Your task to perform on an android device: Launch the Bigbasket app, search for Real coconut water, and add one liter of it to your shopping cart.
Image 0: 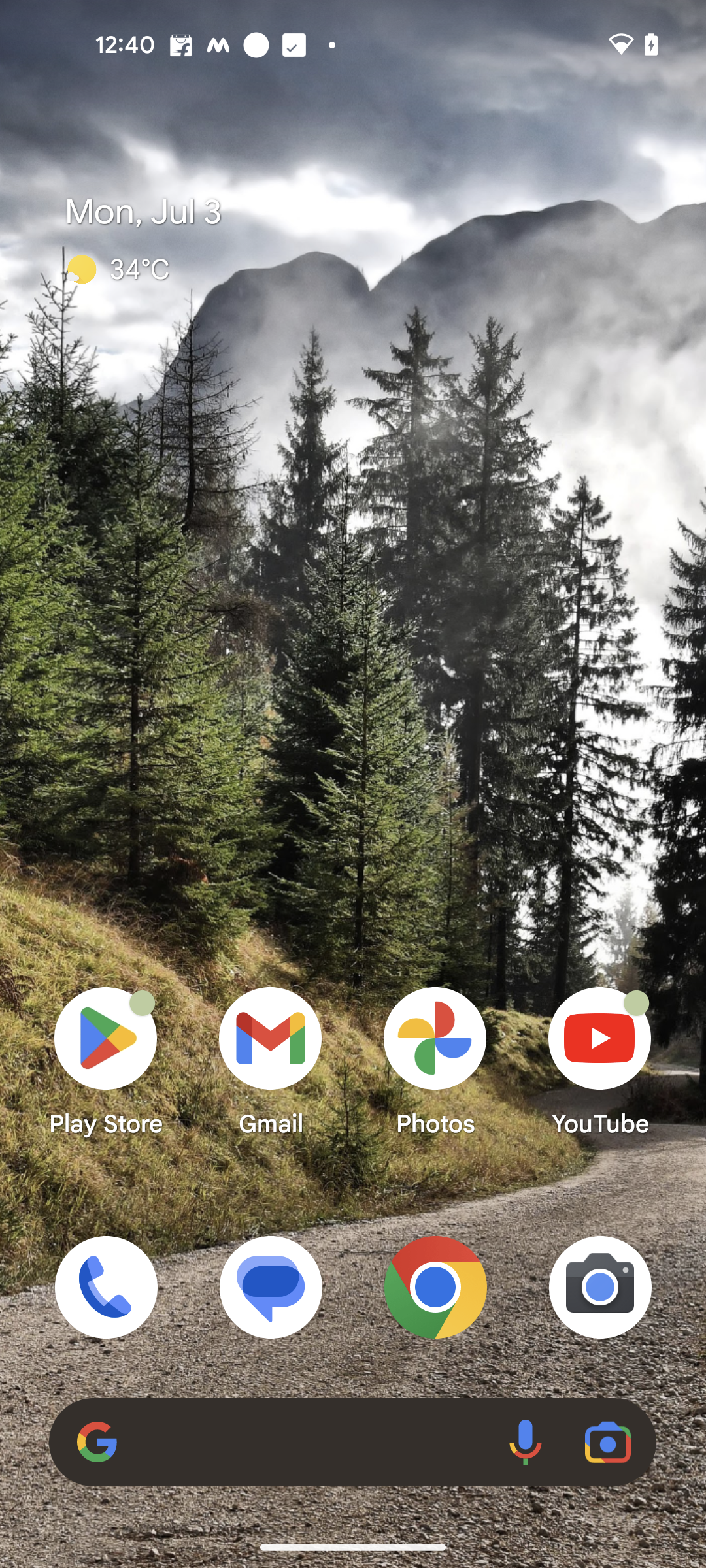
open the bigbasket app.
Step 0: open app "bigbasket"
Image 1: 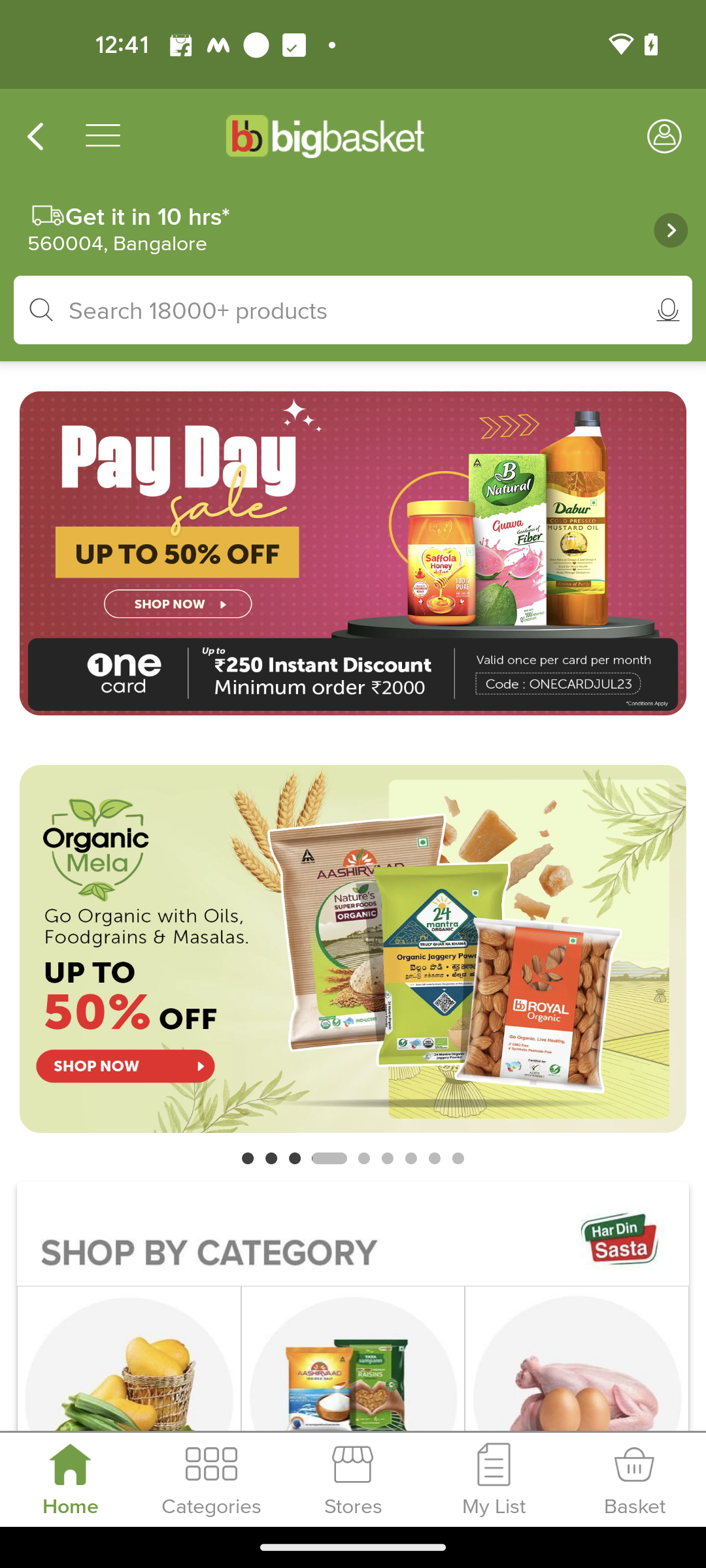
Click on the search bar.
Step 1: click (352, 310)
Image 2: 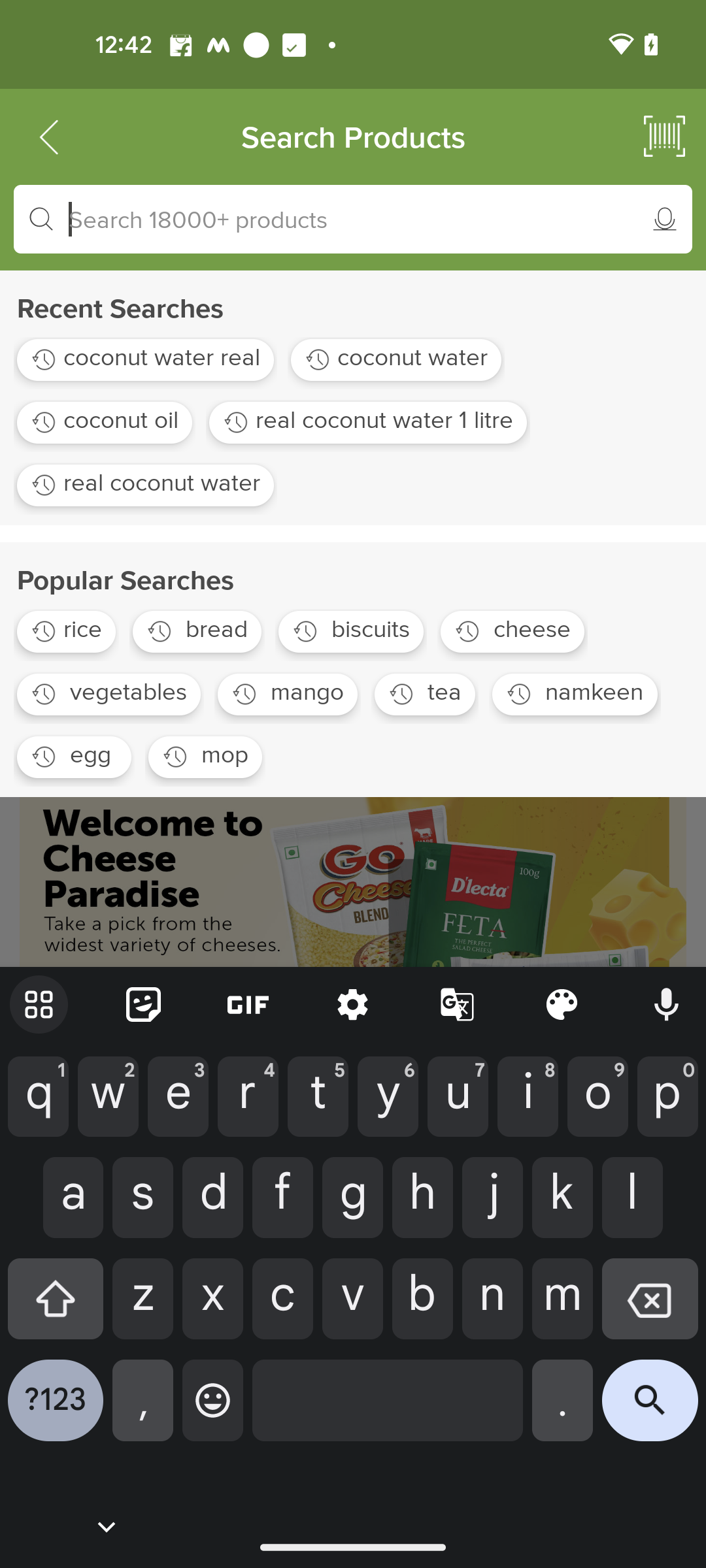
Type Real coconut water in the search bar.
Step 2: type "real coconut water"
Image 3: 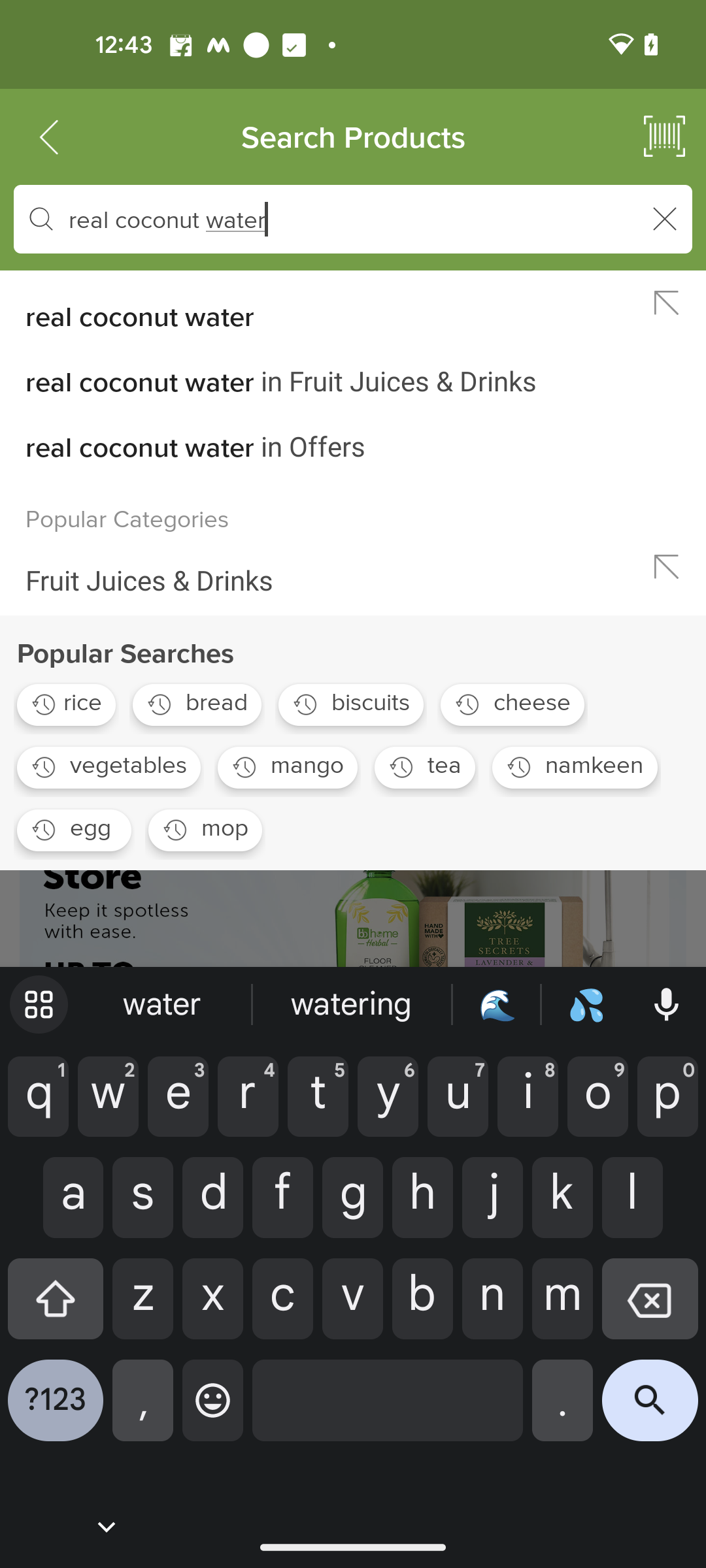
Select real coconut water from the suggestions.
Step 3: click (317, 303)
Image 4: 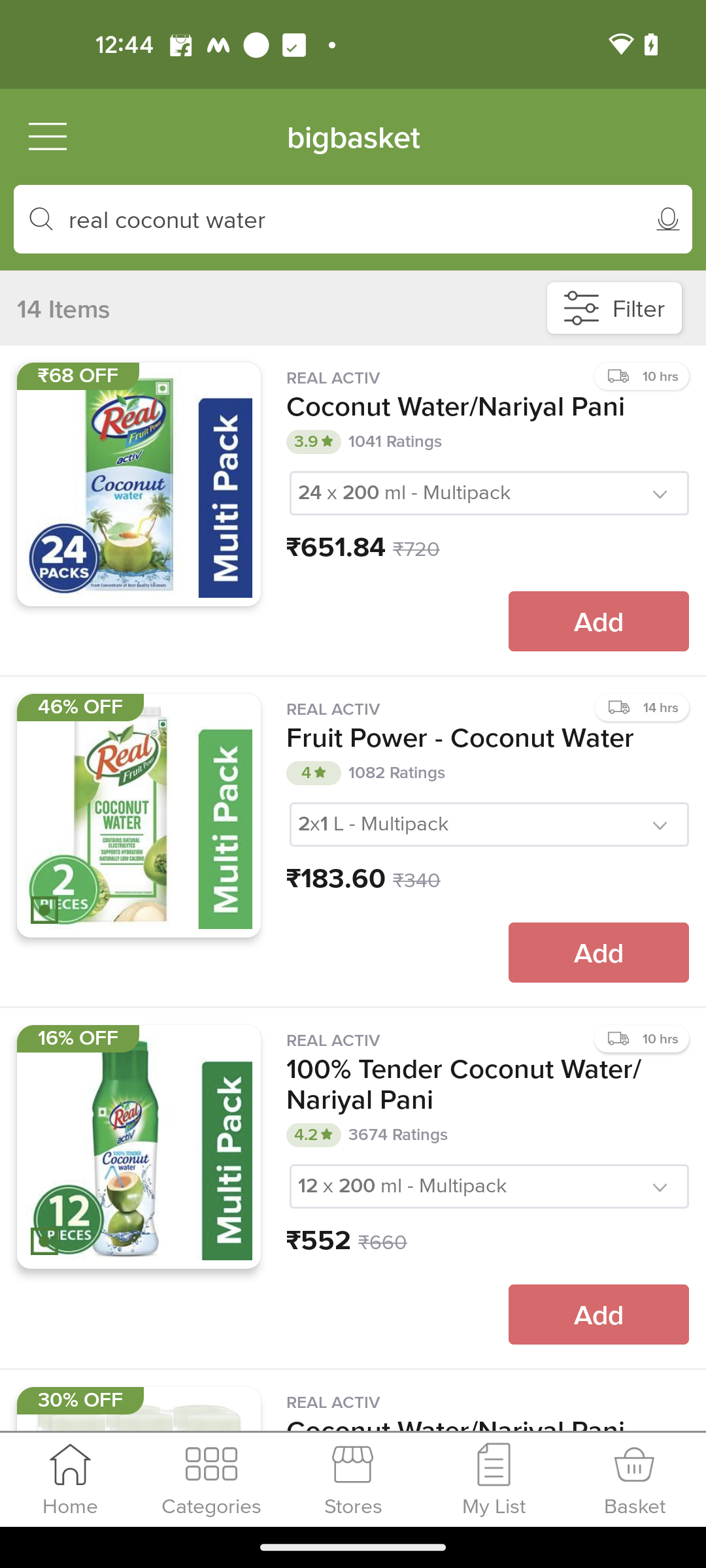
Click on the quantity selection button of the second product from the search result.
Step 4: click (489, 825)
Image 5: 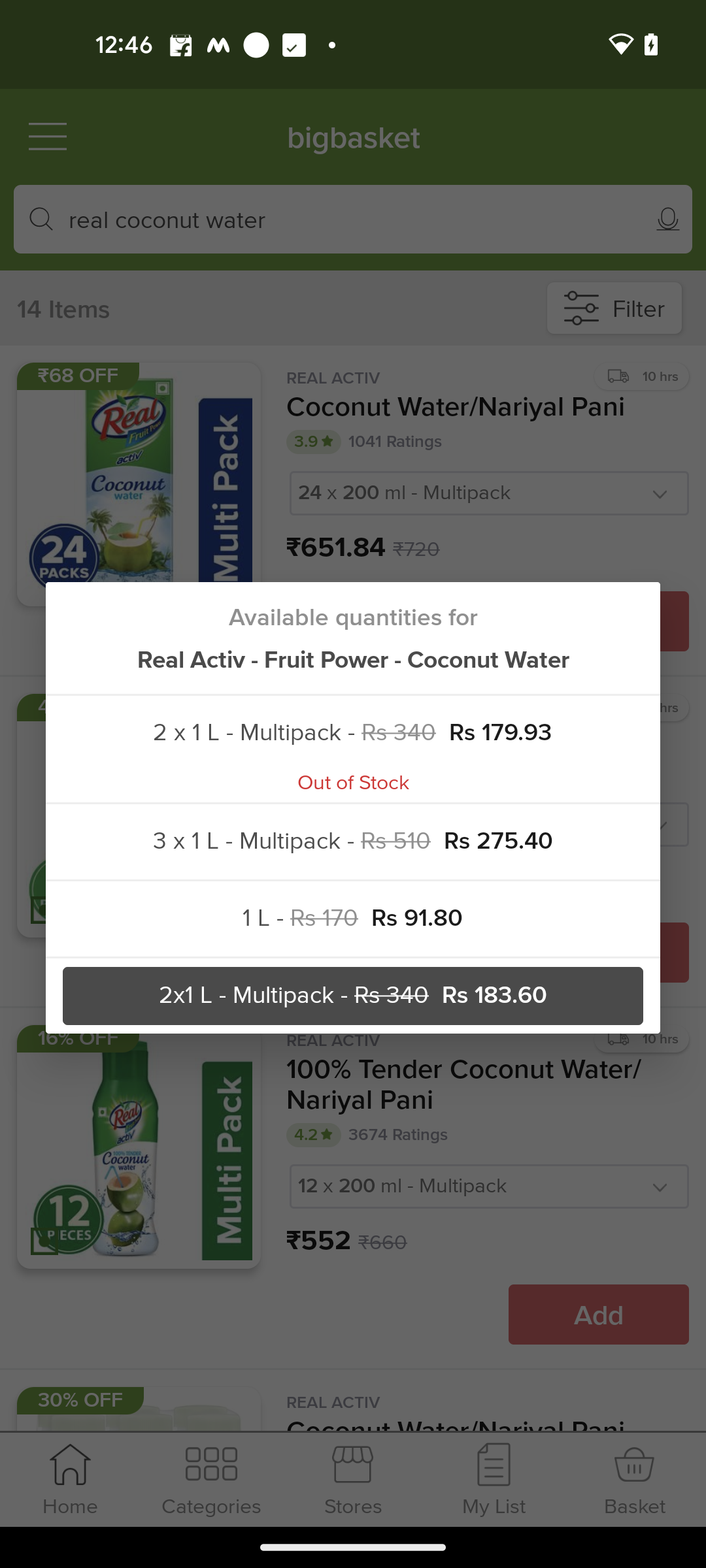
Now select a 1 Liter pack from the given quantities.
Step 5: click (352, 919)
Image 6: 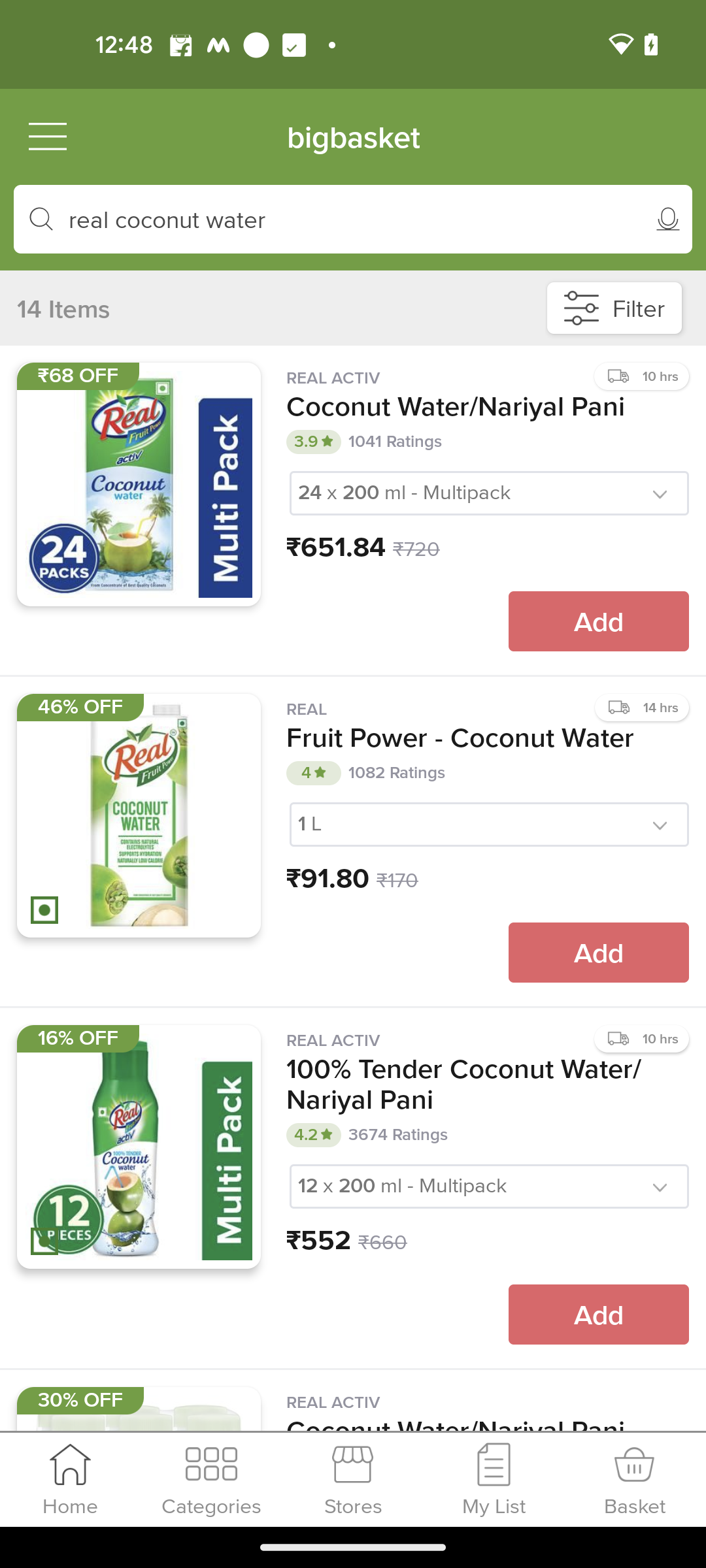
Click on the Add button of the second result from the search result.
Step 6: click (598, 952)